Your task to perform on an android device: I want to use the EverandEbooks app to look up the word "resonate" in the book The Alchemist.
Image 0: 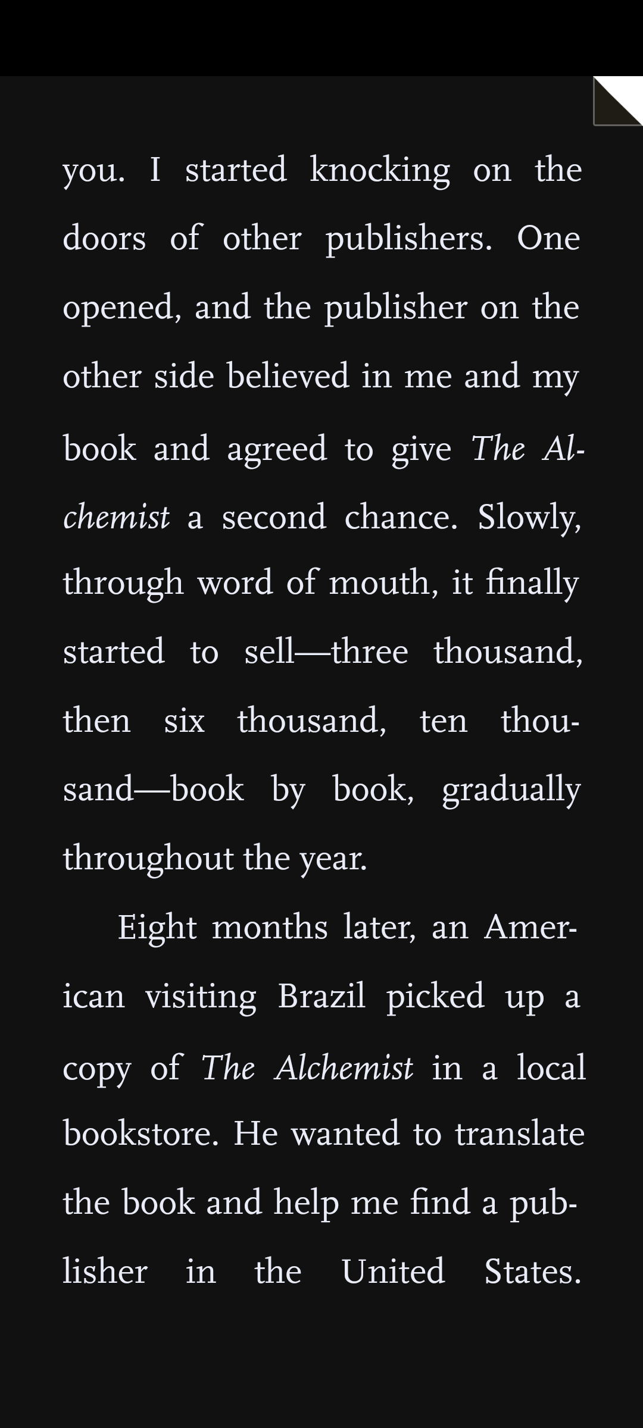
Click on the screen
Step 0: click (352, 753)
Image 1: 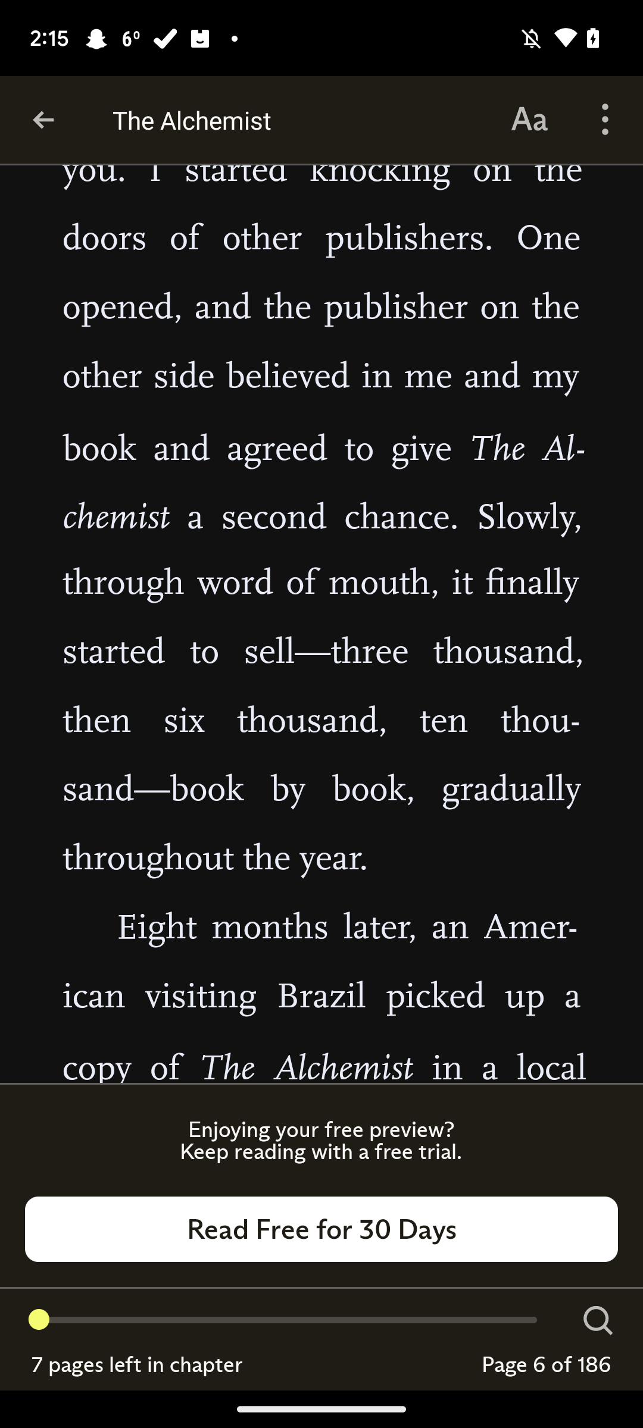
Click on the search bar at the top of the bottom right corner
Step 1: click (596, 1320)
Image 2: 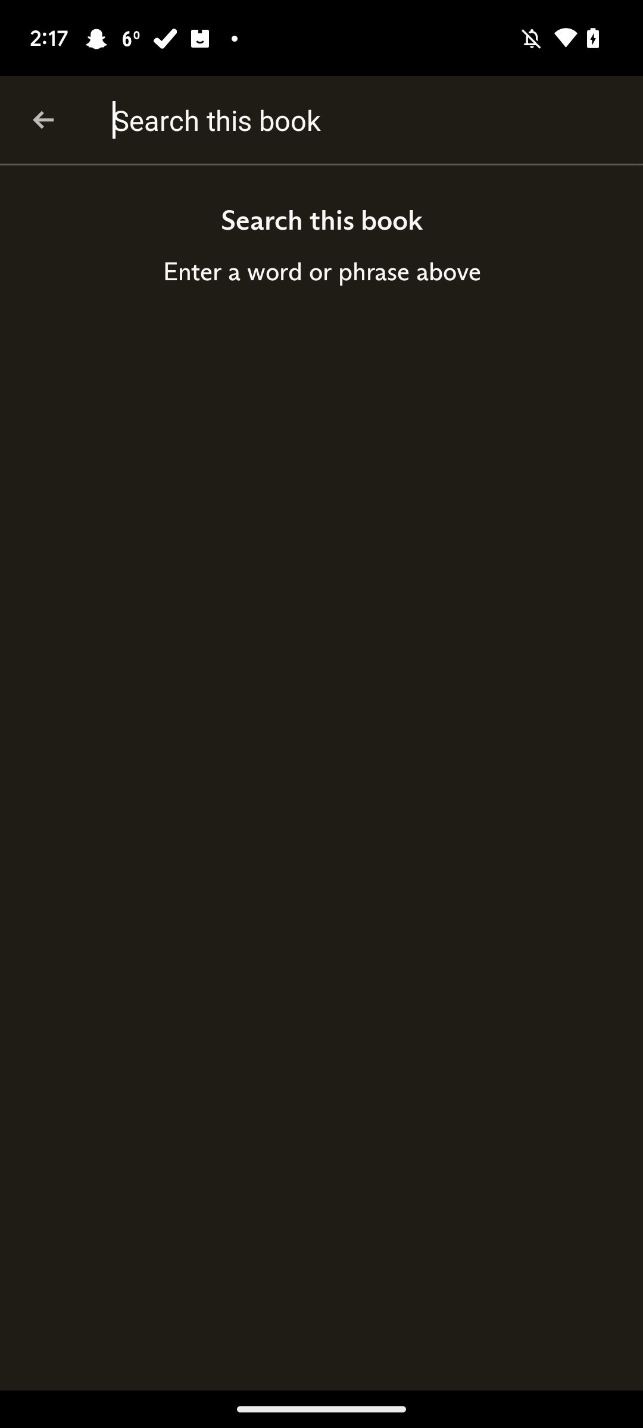
Search for resonate
Step 2: type "resonate"
Image 3: 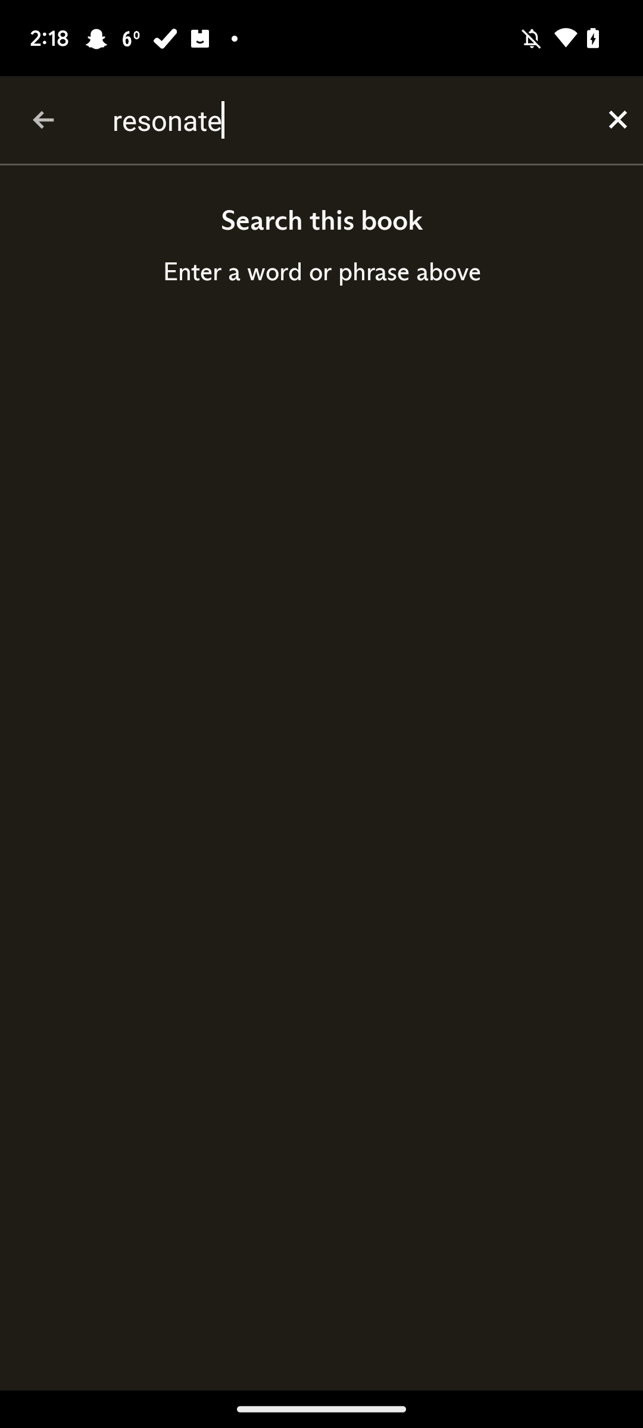
Search for resonate
Step 3: wait
Image 4: 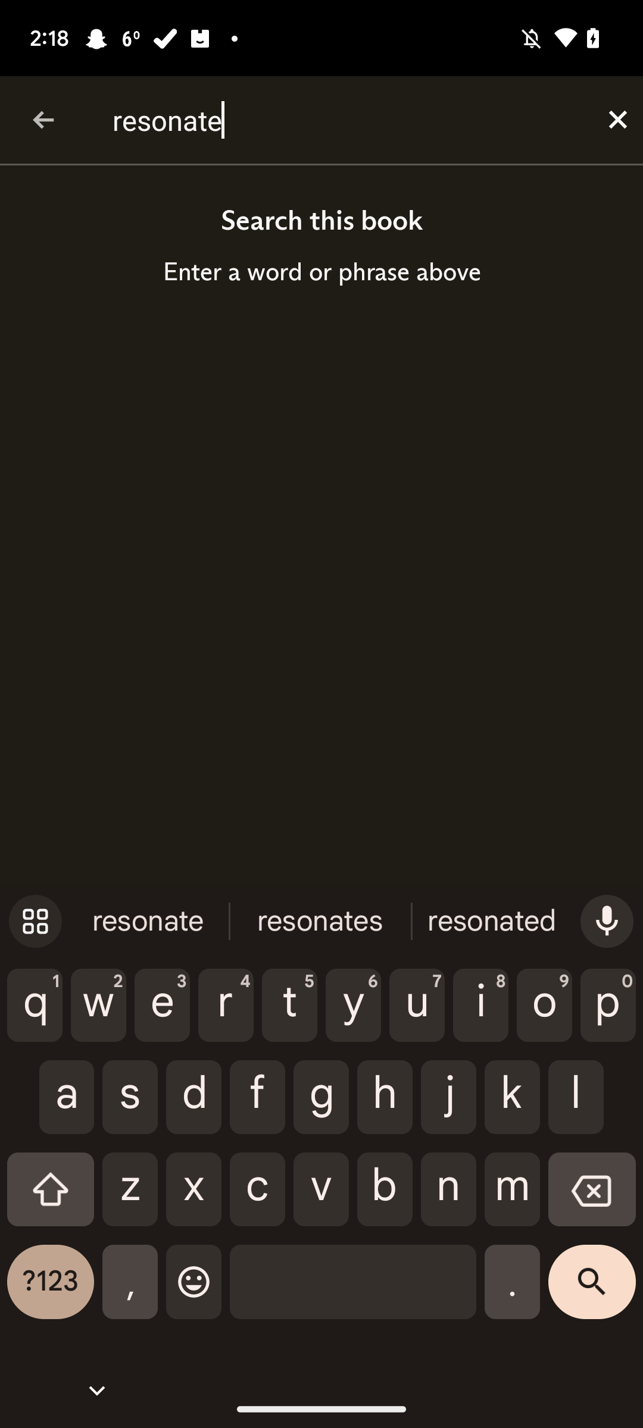
Click on the screen top at the bottom of right corner
Step 4: click (592, 1291)